Your task to perform on an android device: In the Spck Editor app, add new file with the name java
Image 1: 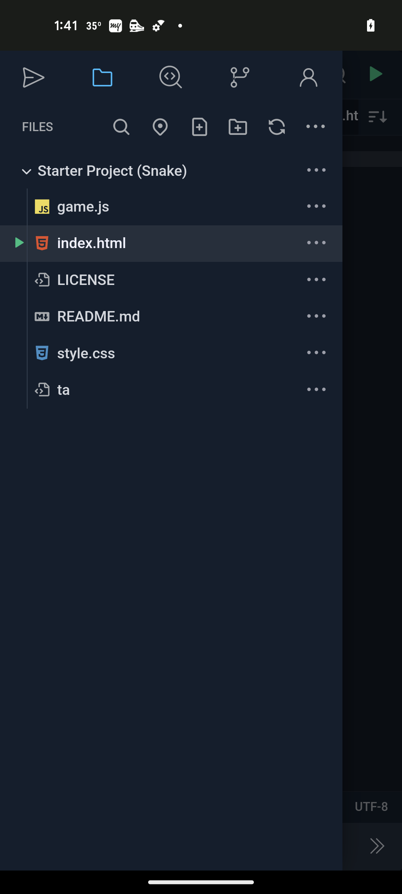
click on add file icon
Step 1: click (221, 117)
Image 2: 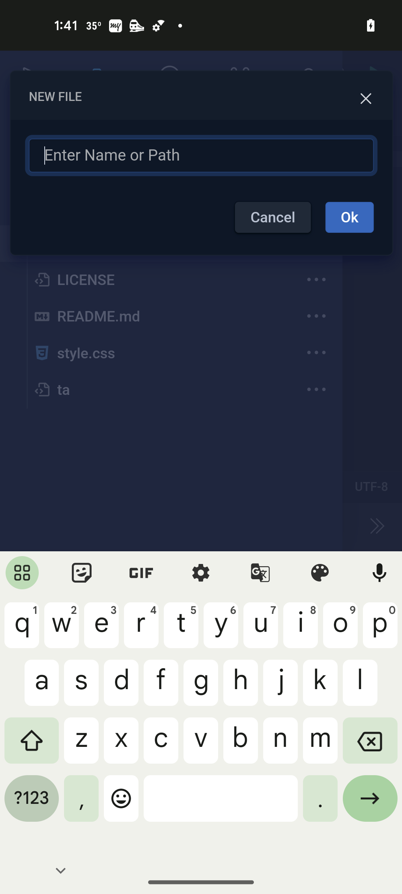
enter file name java
Step 2: type "java"
Image 3: 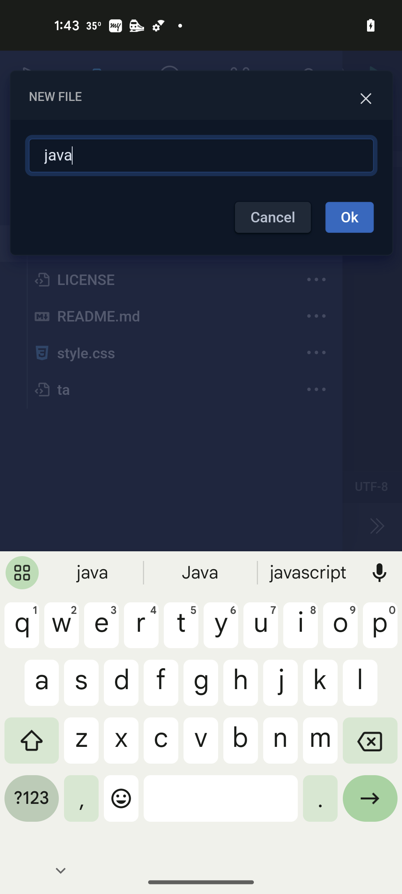
click on OK
Step 3: click (349, 217)